Your task to perform on an android device: I'd like to rename my Important files to Office files.
Image 0: 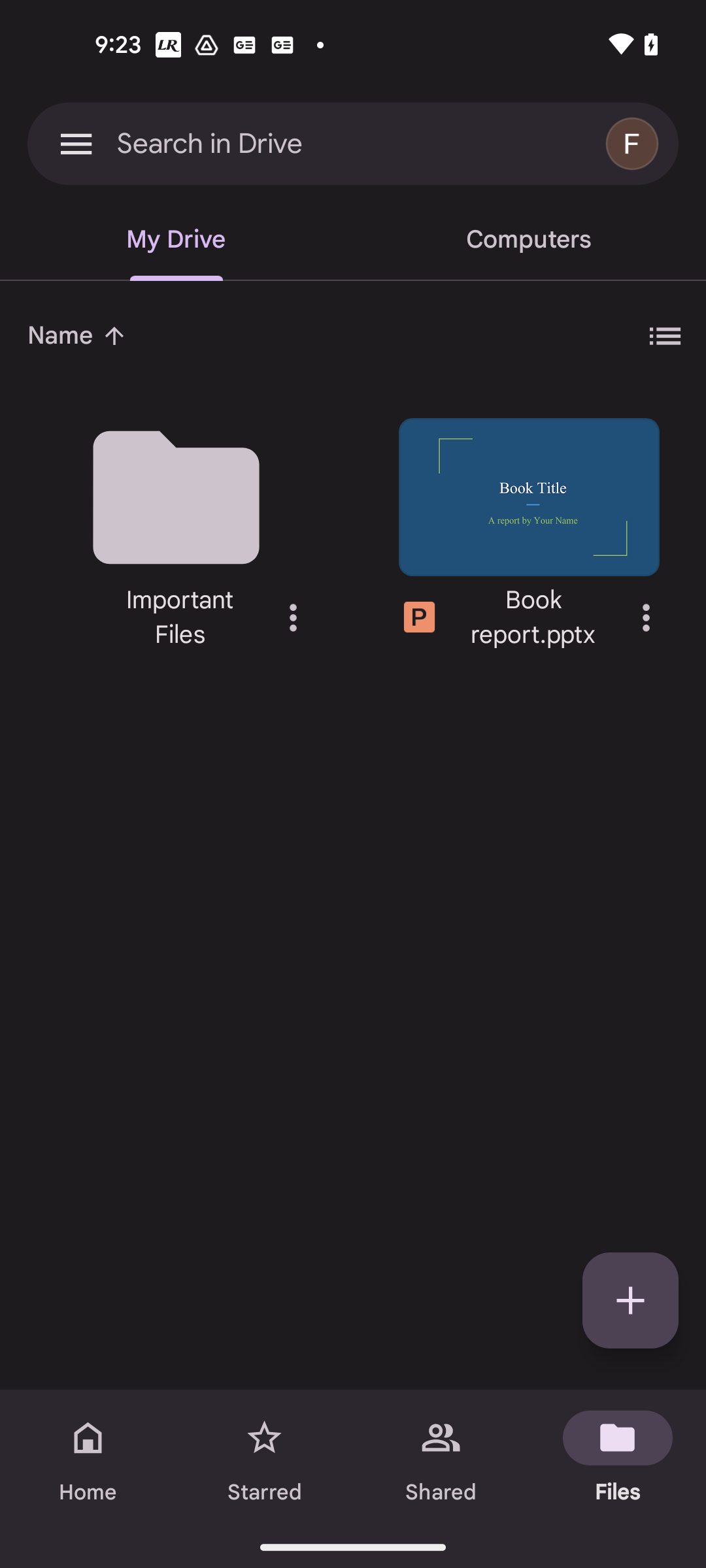
Click on three dots of Important files
Step 0: click (293, 617)
Image 1: 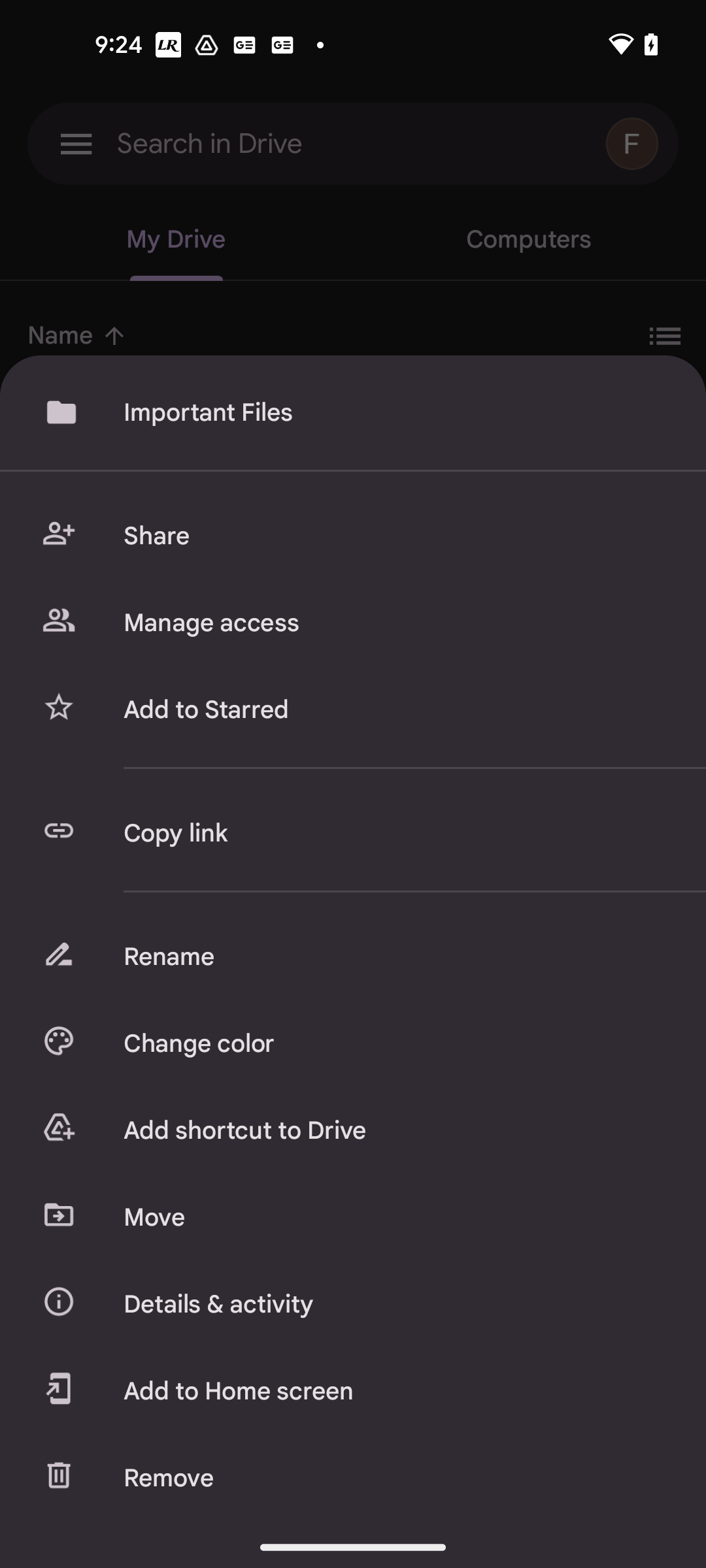
Click on Rename option
Step 1: click (394, 956)
Image 2: 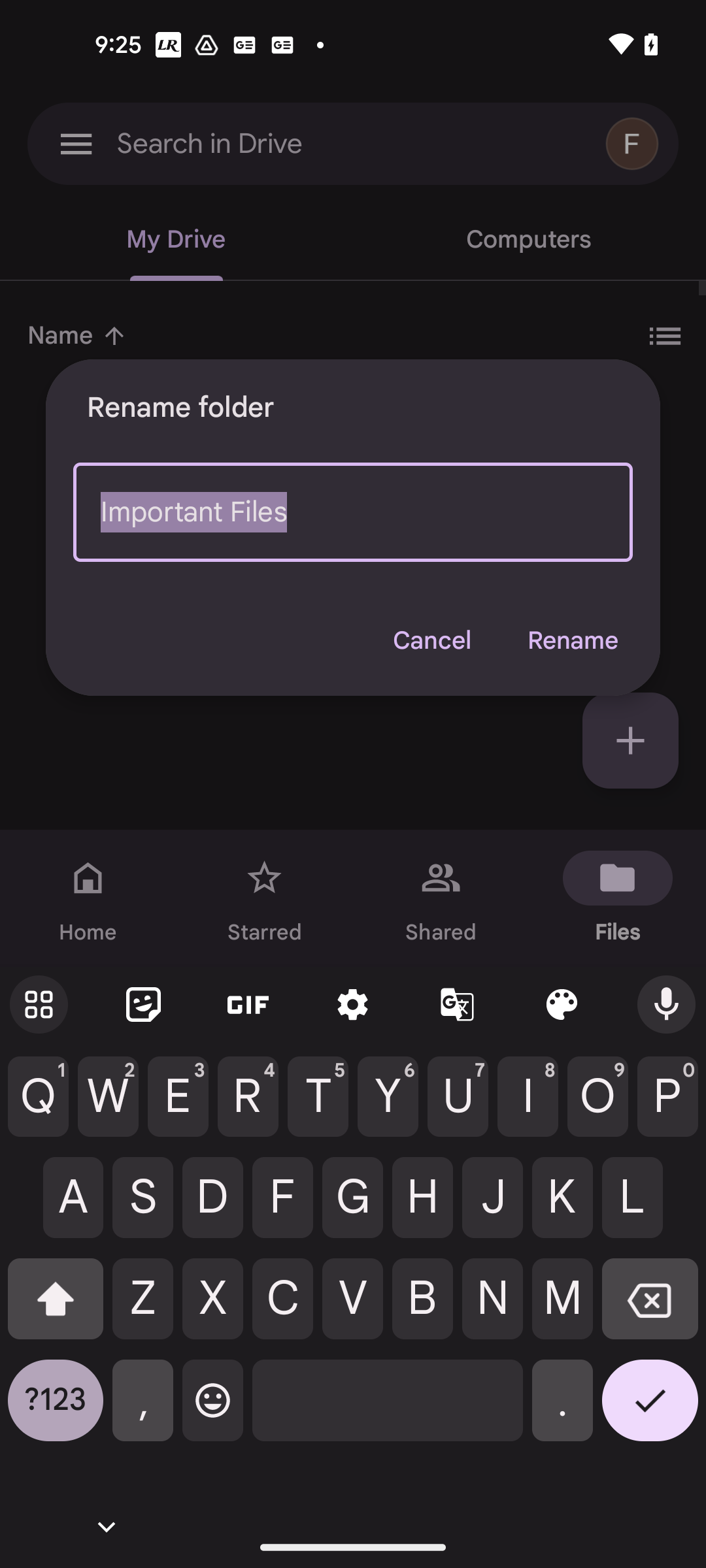
Type Office files
Step 2: type "Office files"
Image 3: 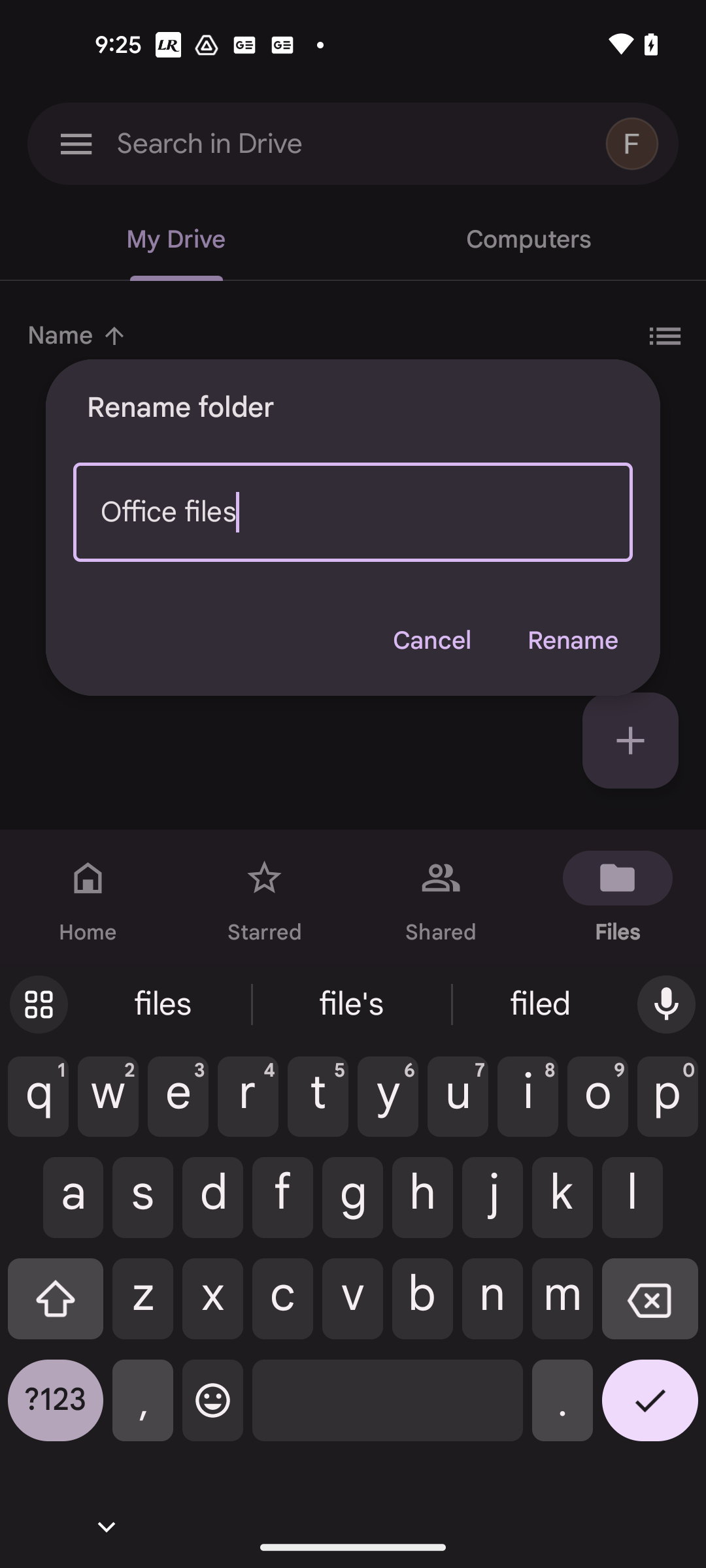
Click on Rename
Step 3: click (572, 640)